Your task to perform on an android device: I want to create a document with the text "This weekend, I am going to bake welsh cake with my family" in Microsoft Word.
Image 0: 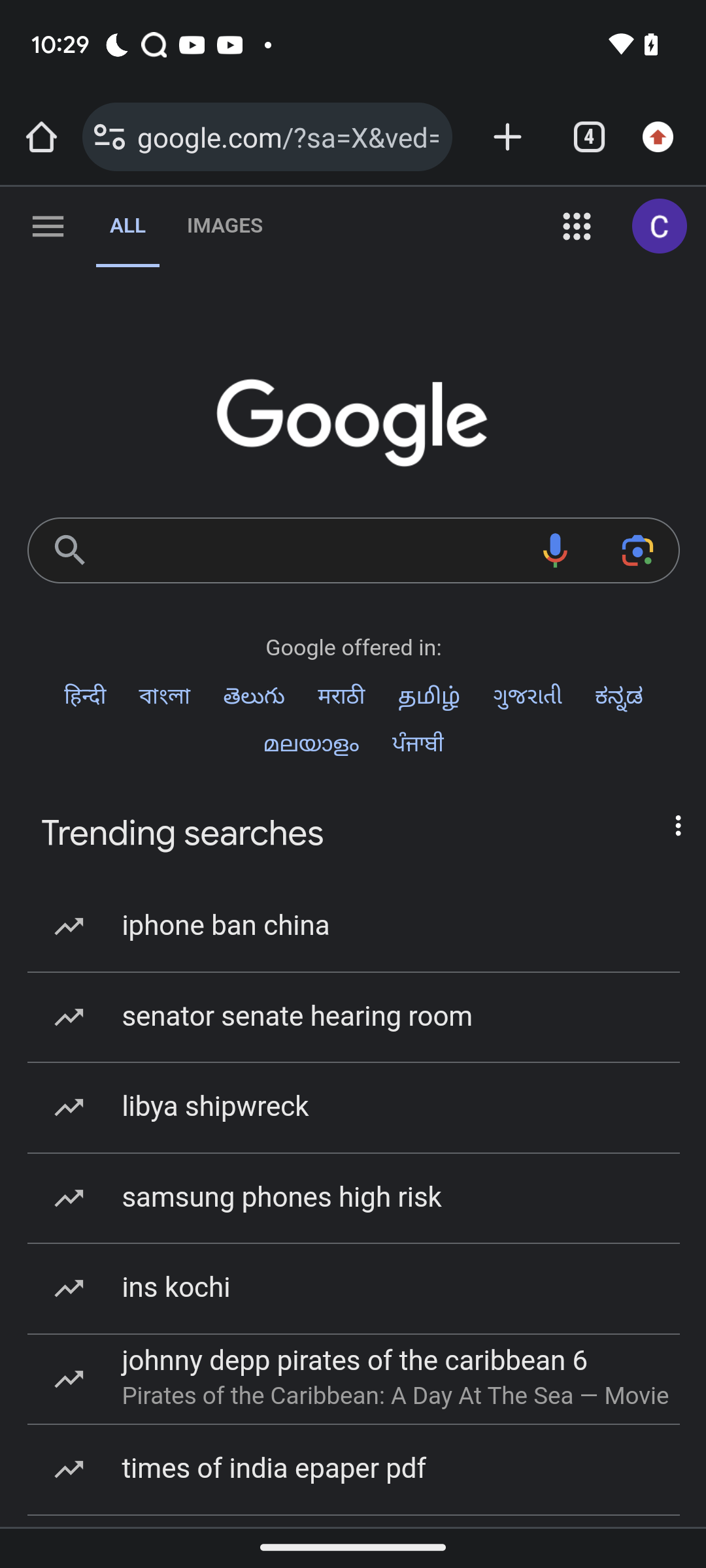
open microsoft word app
Step 0: open app "Word"
Image 1: 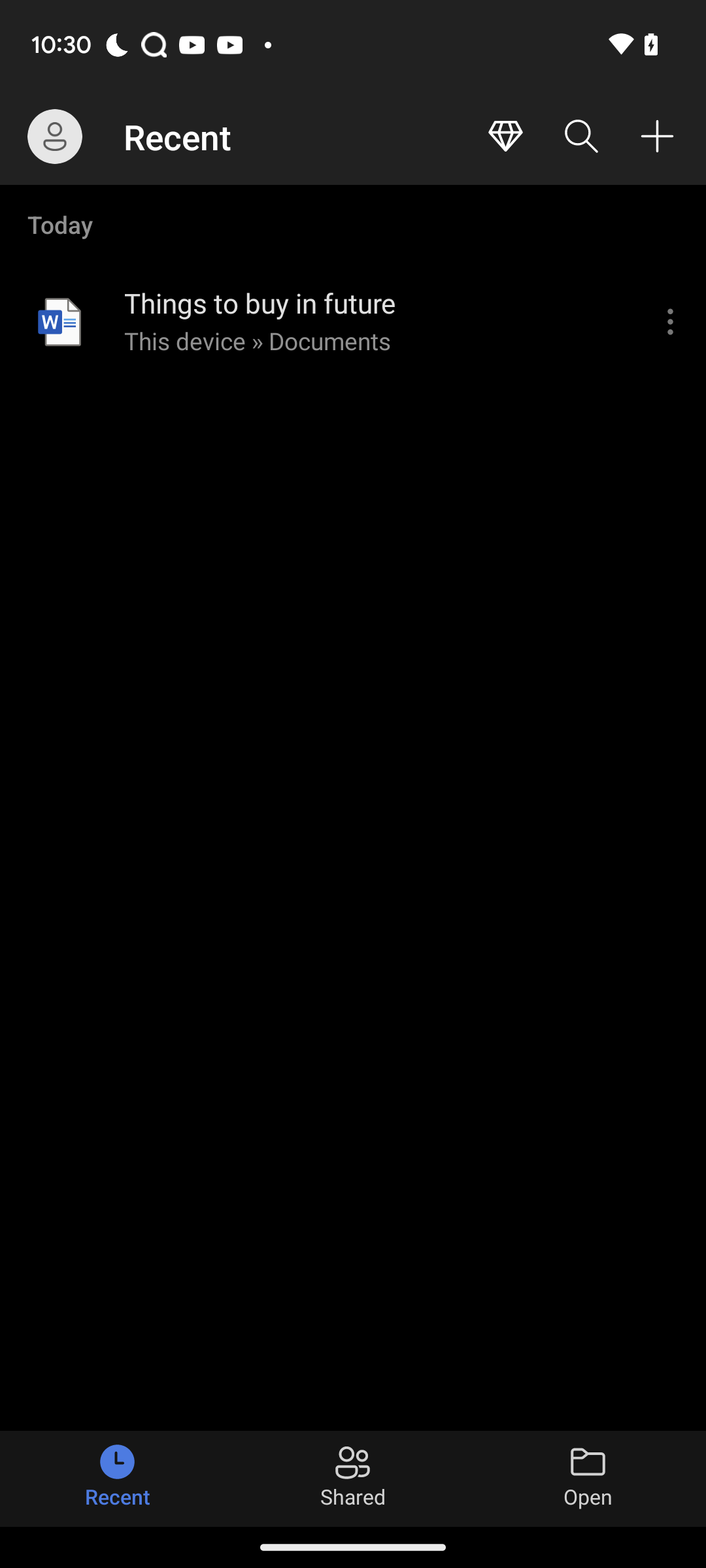
Click on the plus icon at the top right of the screen
Step 1: click (657, 136)
Image 2: 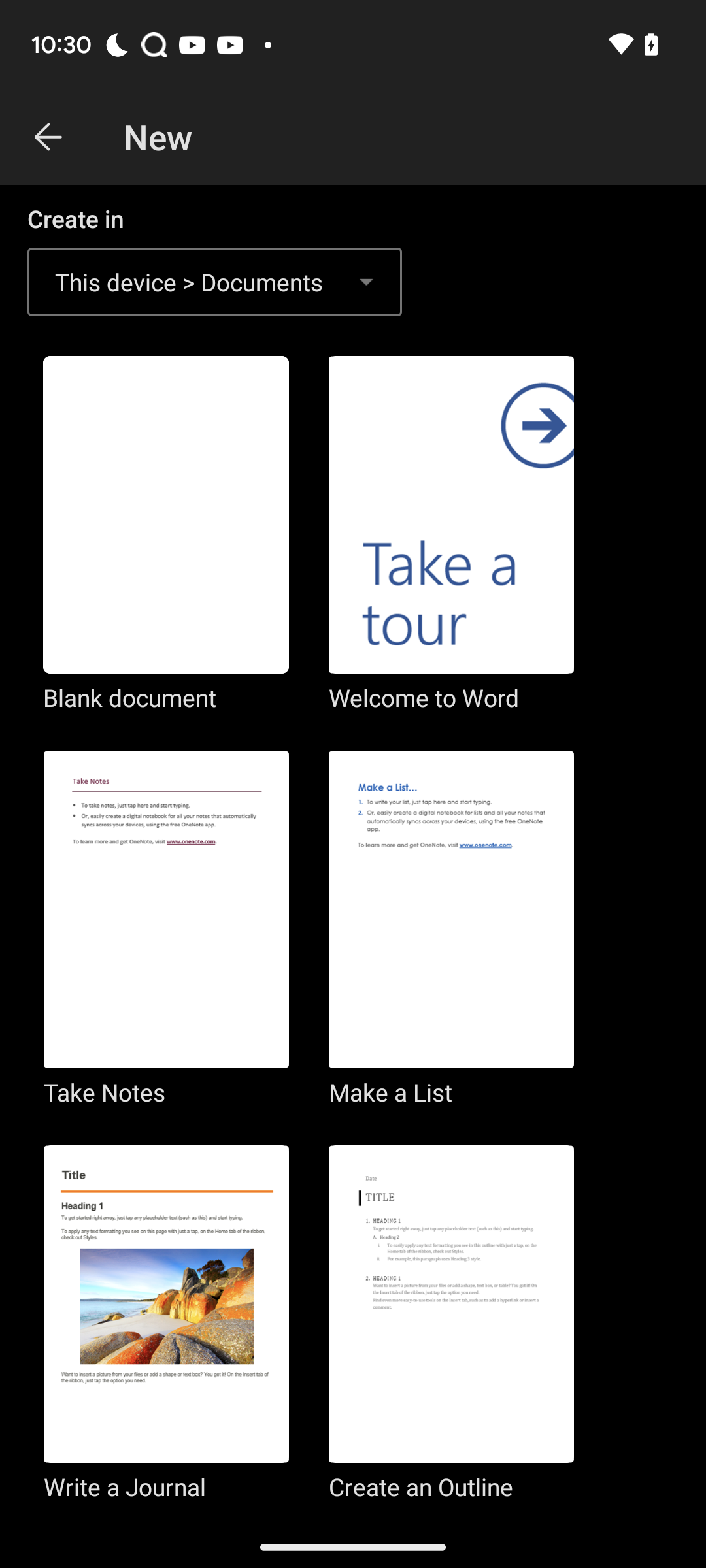
Click on blank document
Step 2: click (166, 536)
Image 3: 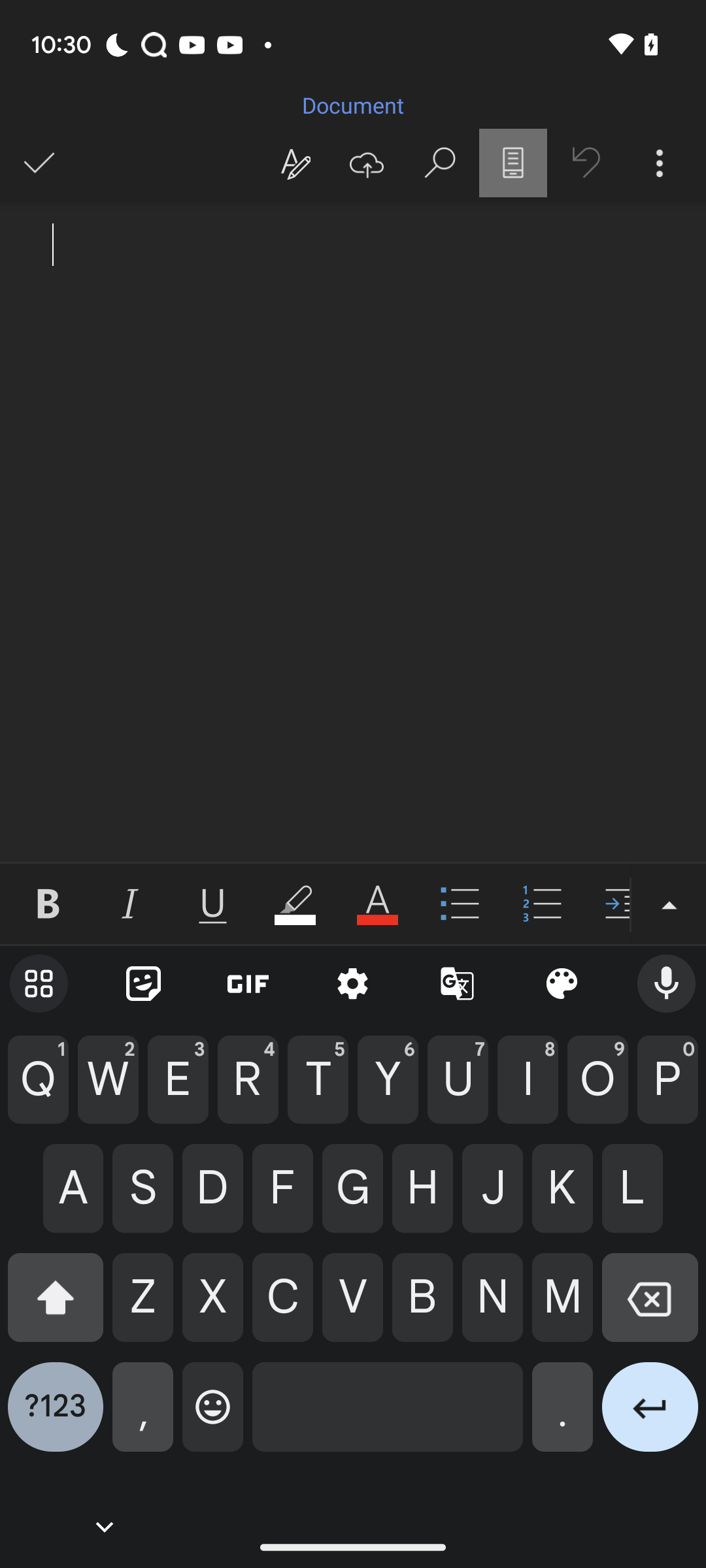
Enter This weekend, I am going to bake welsh cake with my family
Step 3: type "This weekend, I am going to bake welsh cake with my family"
Image 4: 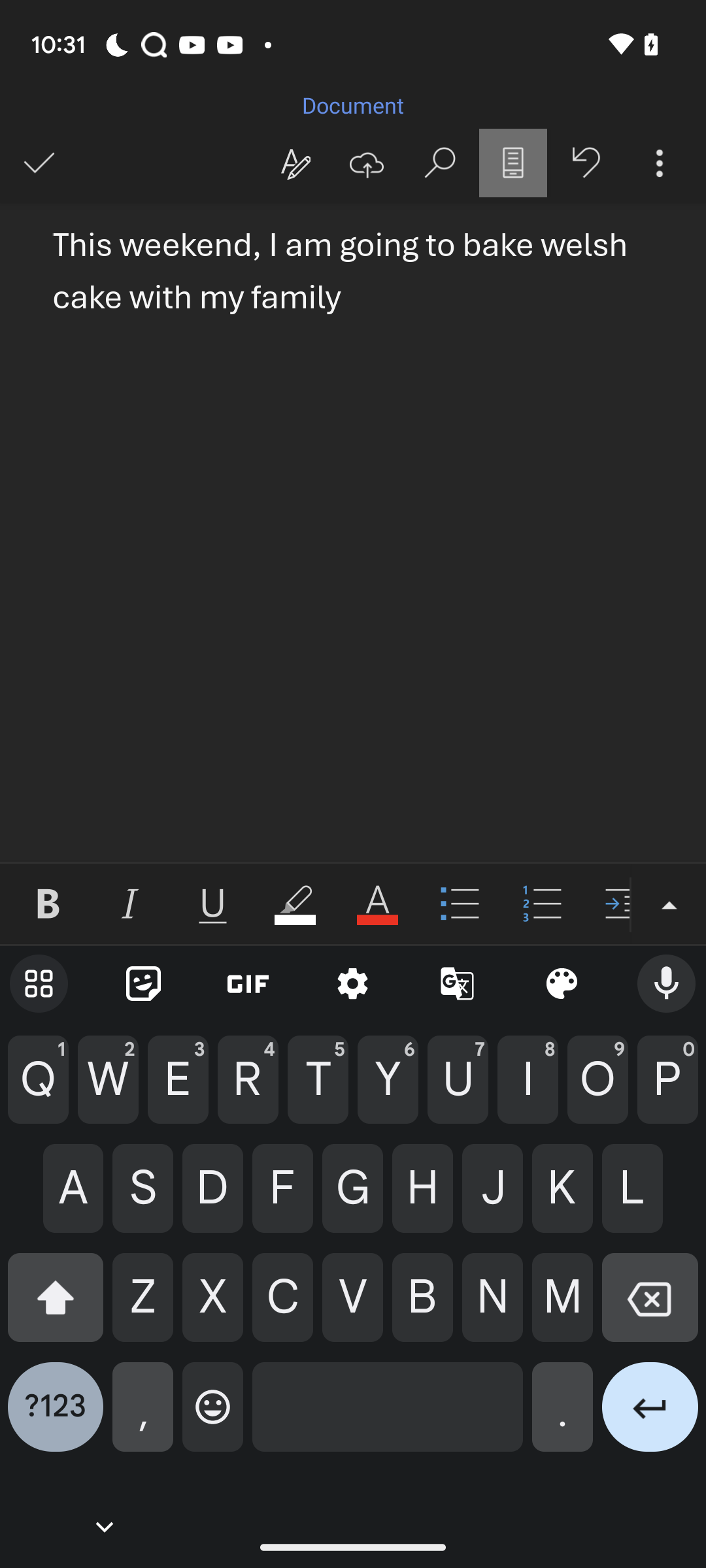
Click on tick icon at the top left of the screen
Step 4: click (39, 163)